Your task to perform on an android device: Before purchasing a 24-Piece All-Purpose Master Combination Wrench Set I want to read reviews of this wrench tool kit, so view all reviews of this wrench tool kit in the desertcart app.
Image 0: 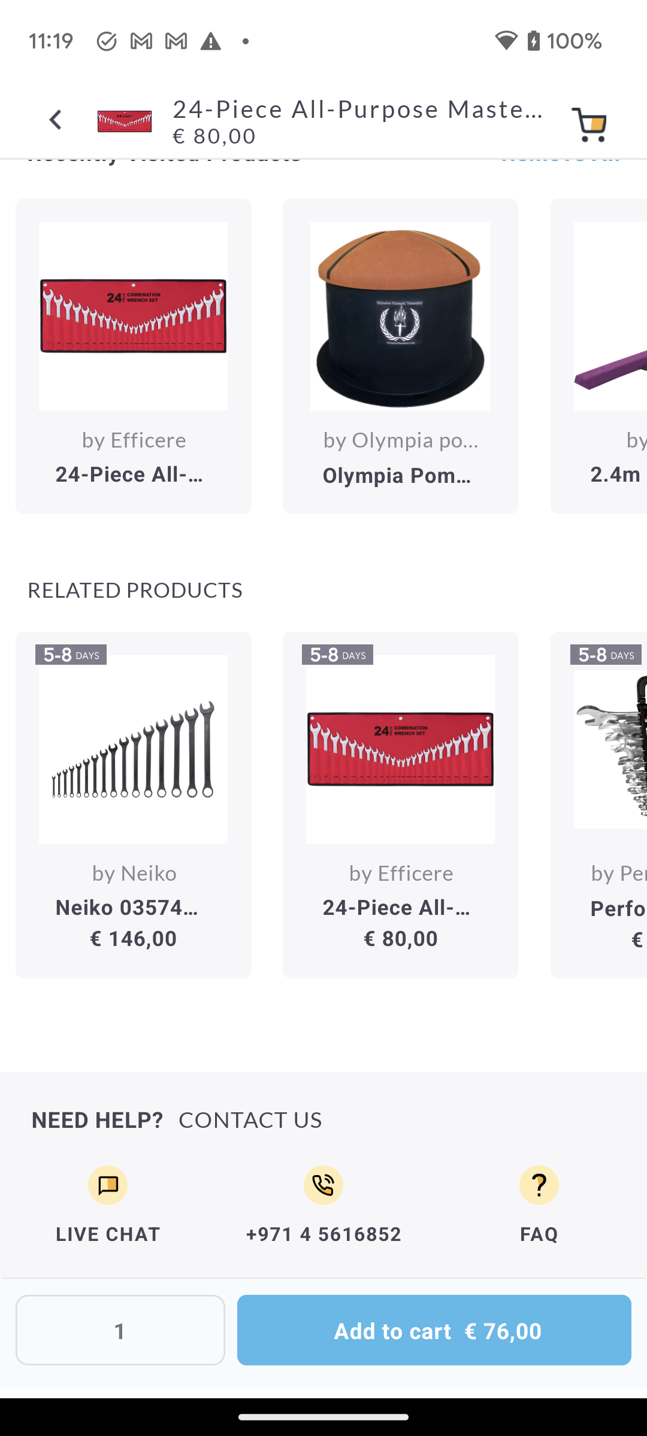
Scroll up to view the reviews of this wrench set.
Step 0: scroll up